Your task to perform on an android device: I would want to see the product details on the Dell 14 laptop in the Amazon app before making a purchase.
Image 0: 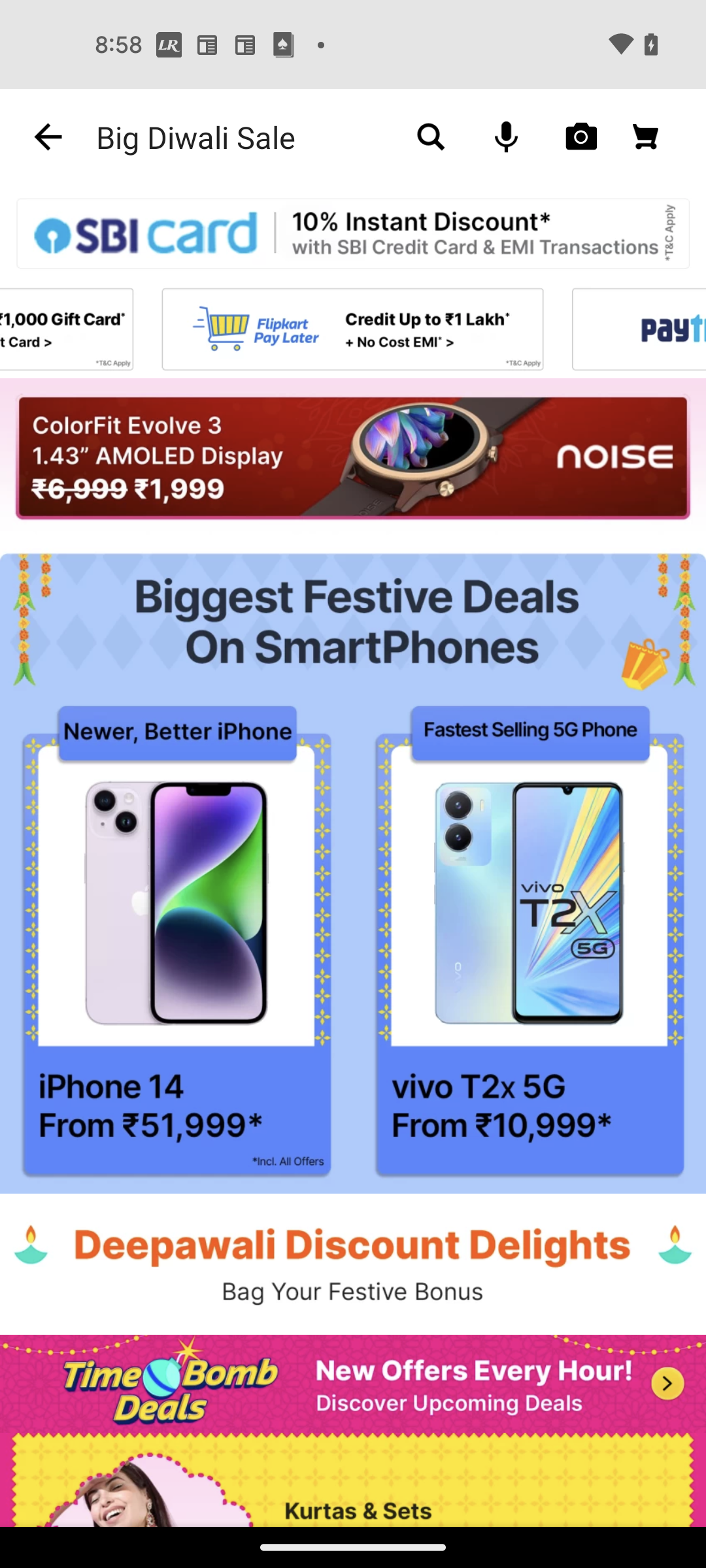
Open Amazon app
Step 0: open app "Amazon"
Image 1: 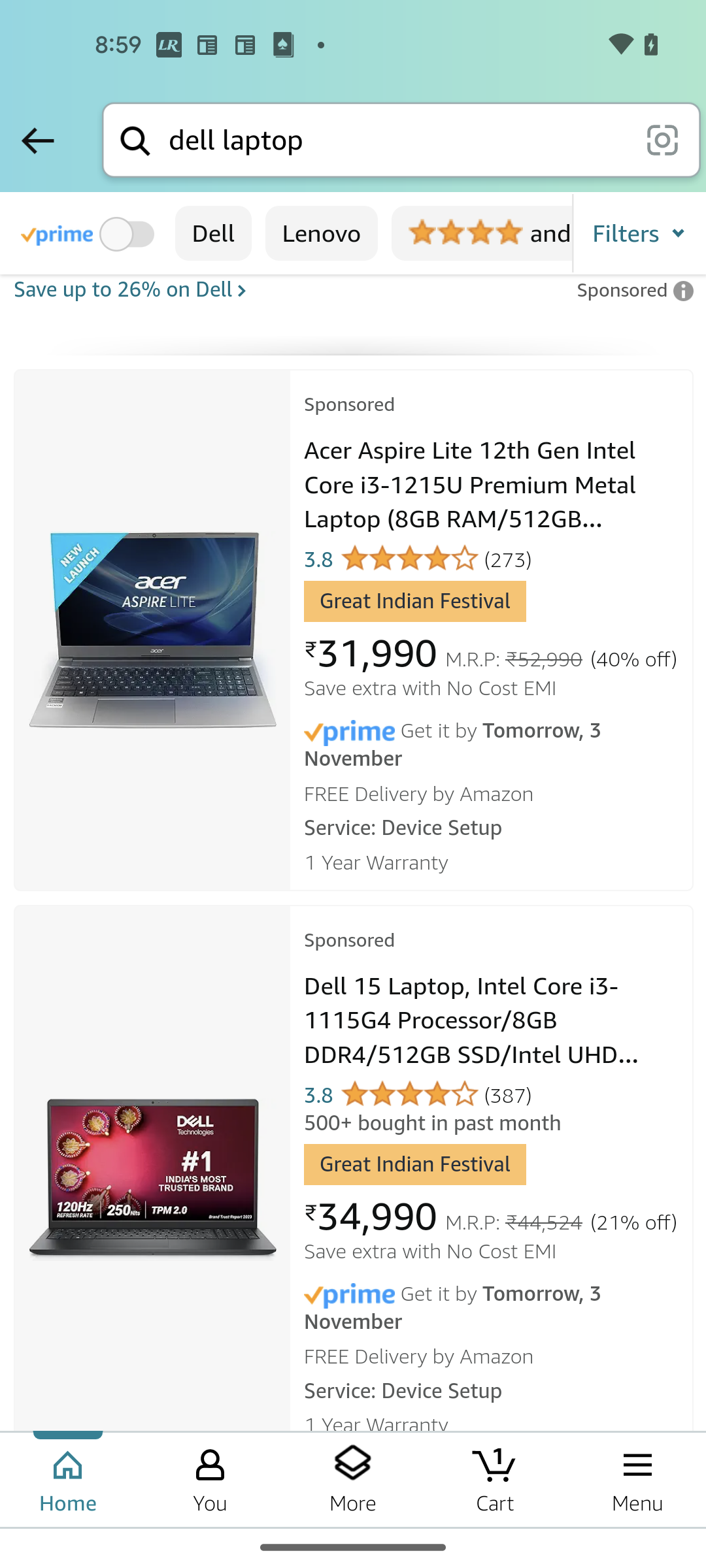
Swipe up to dell 14 laptop
Step 1: scroll down
Image 2: 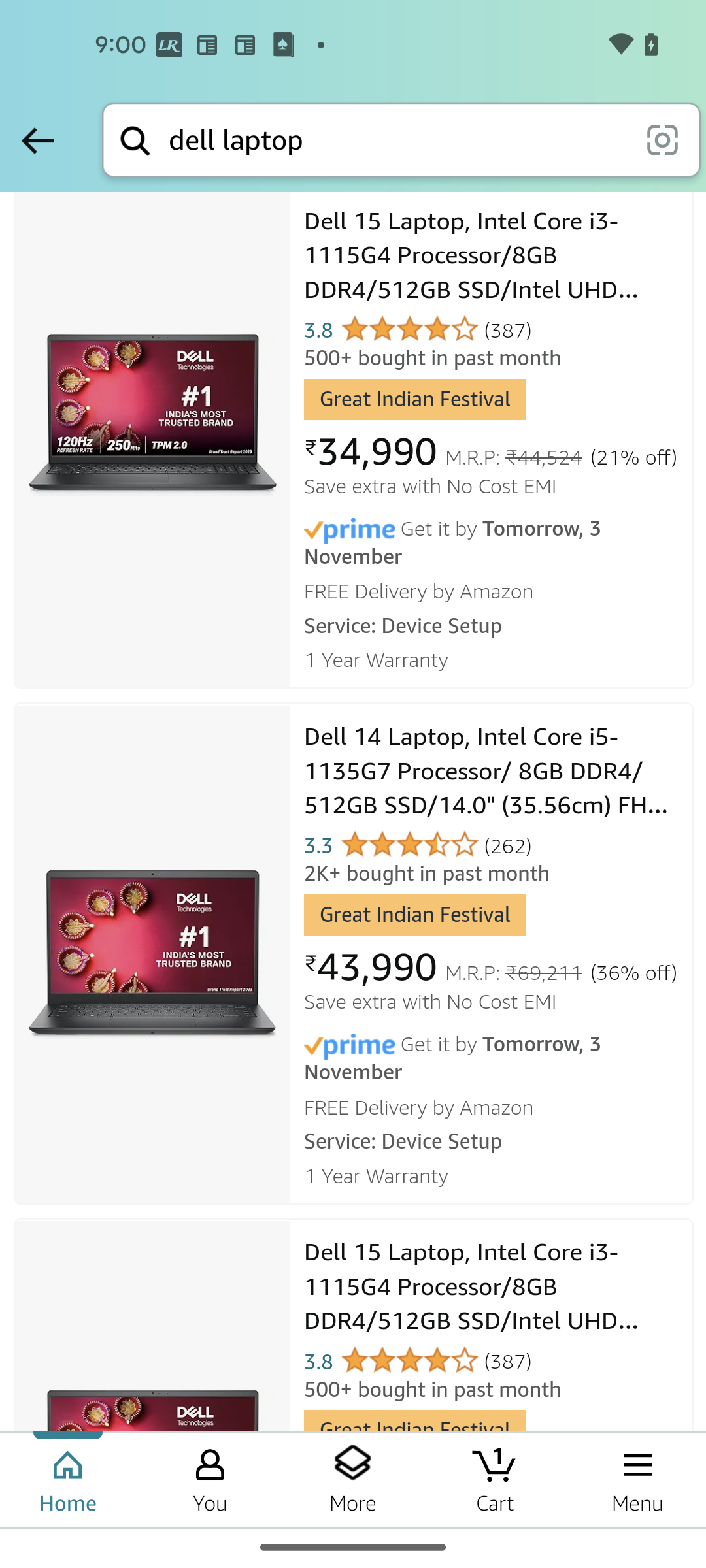
Click on the Dell 14 Laptop
Step 2: click (492, 770)
Image 3: 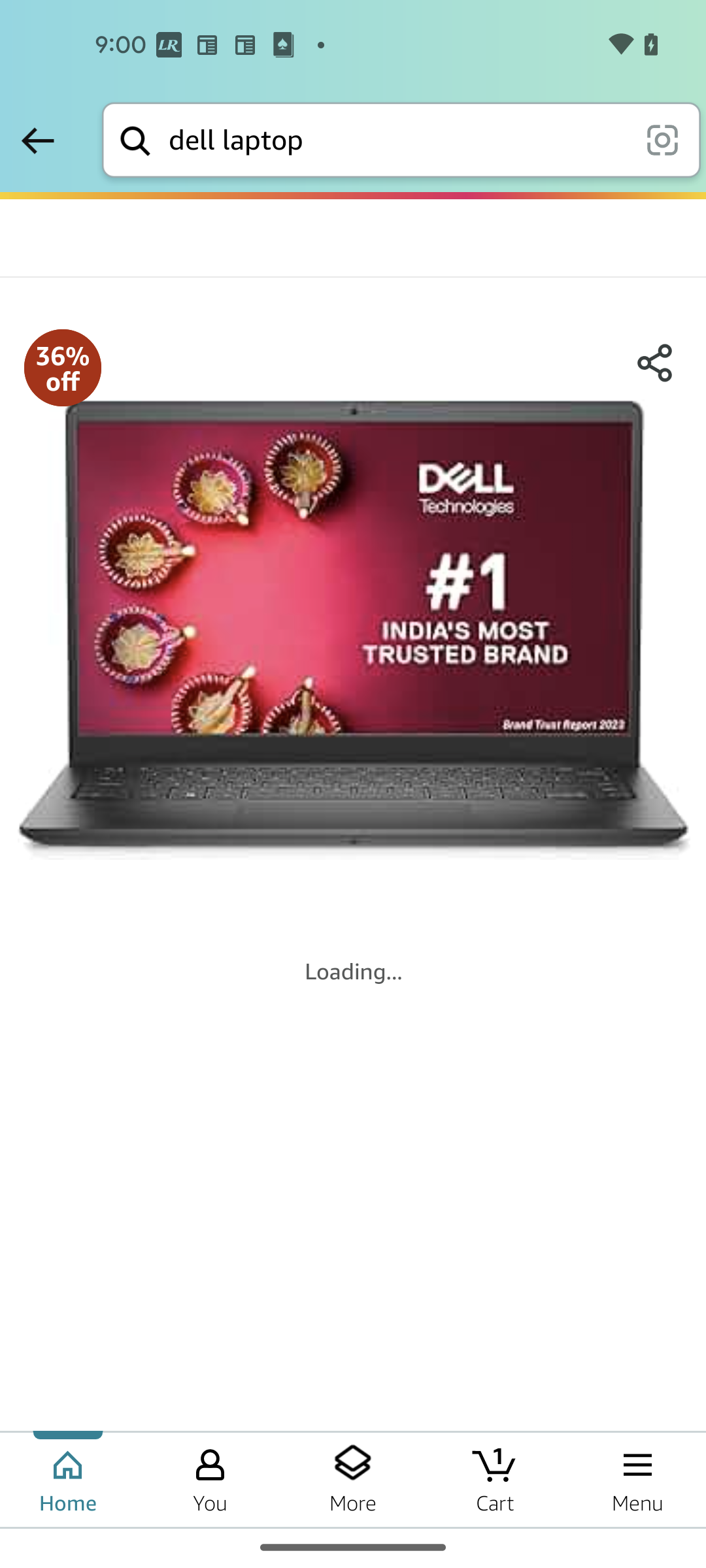
Swipe up to view details of the product
Step 3: scroll down
Image 4: 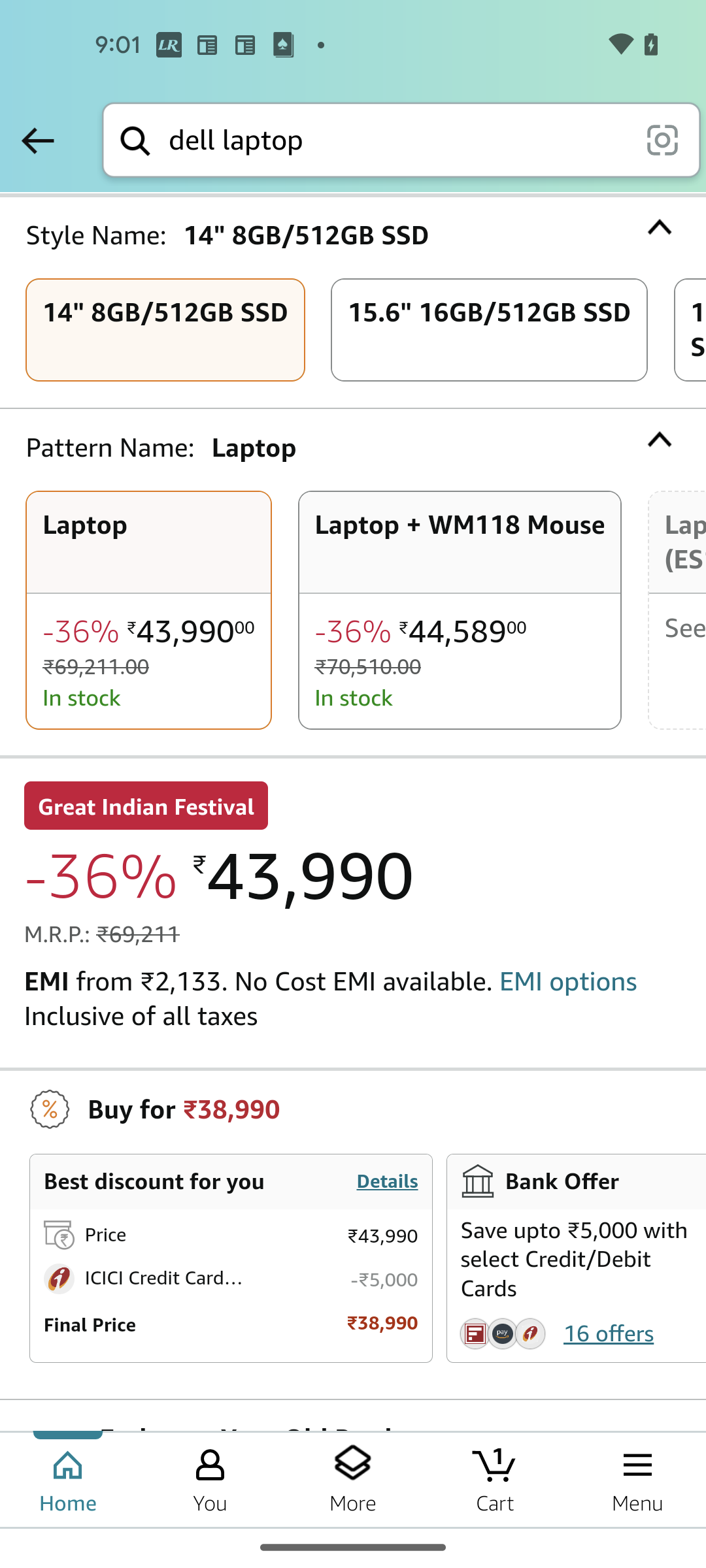
Swipe up to view details of the product
Step 4: scroll down
Image 5: 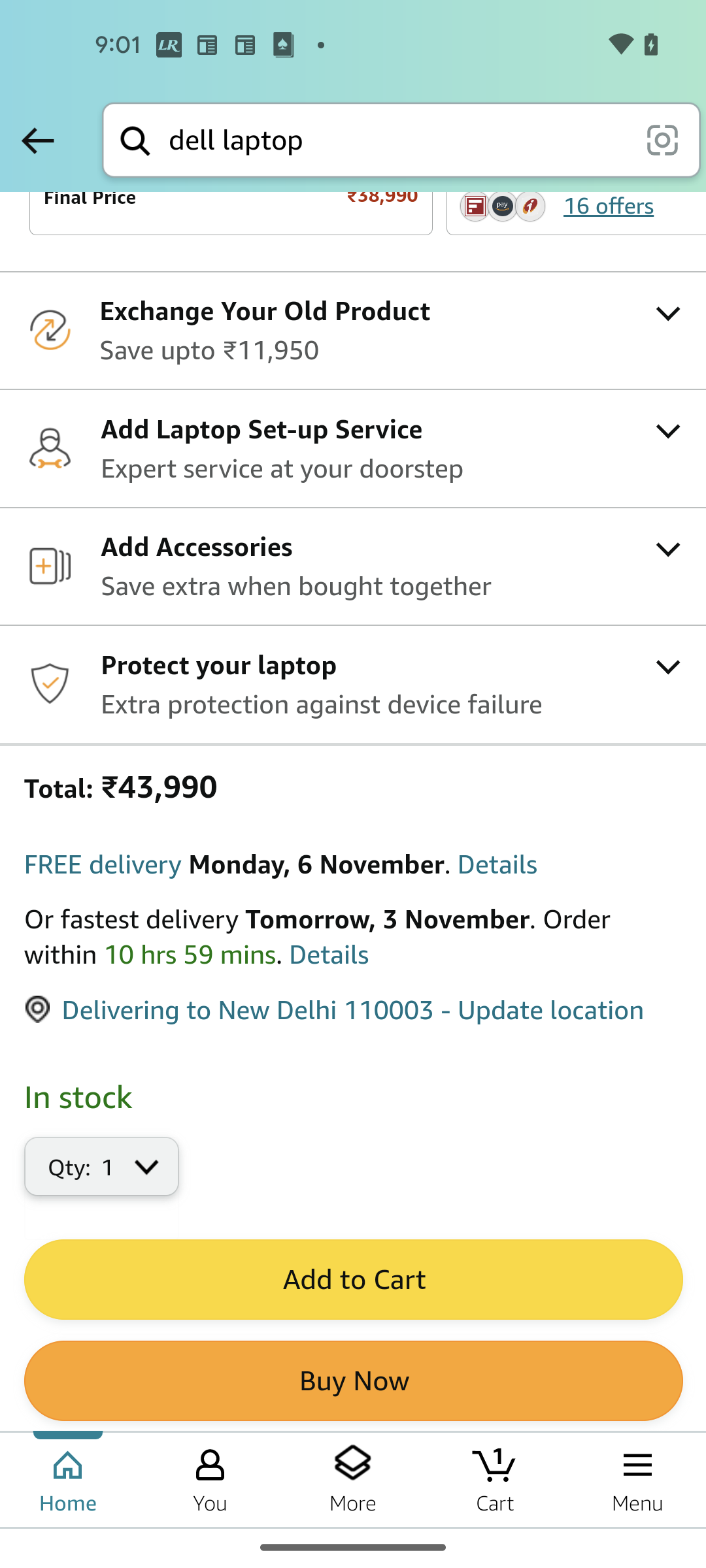
Swipe up to view details of the product
Step 5: scroll down
Image 6: 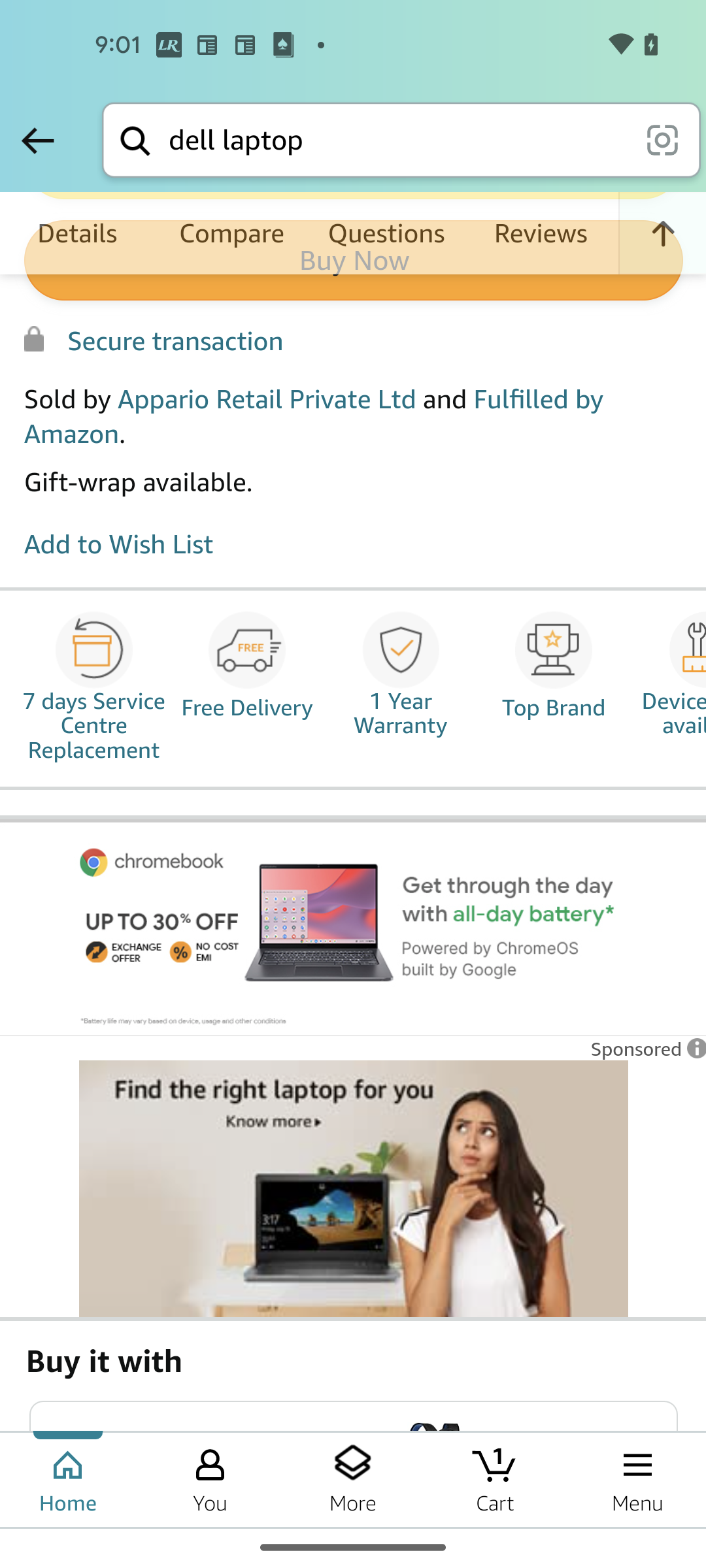
Click on Details
Step 6: click (76, 233)